Your task to perform on an android device: I am all set to start the workout. Start the full-body workout 7x4 challenge in the Home Workout app.
Image 0: 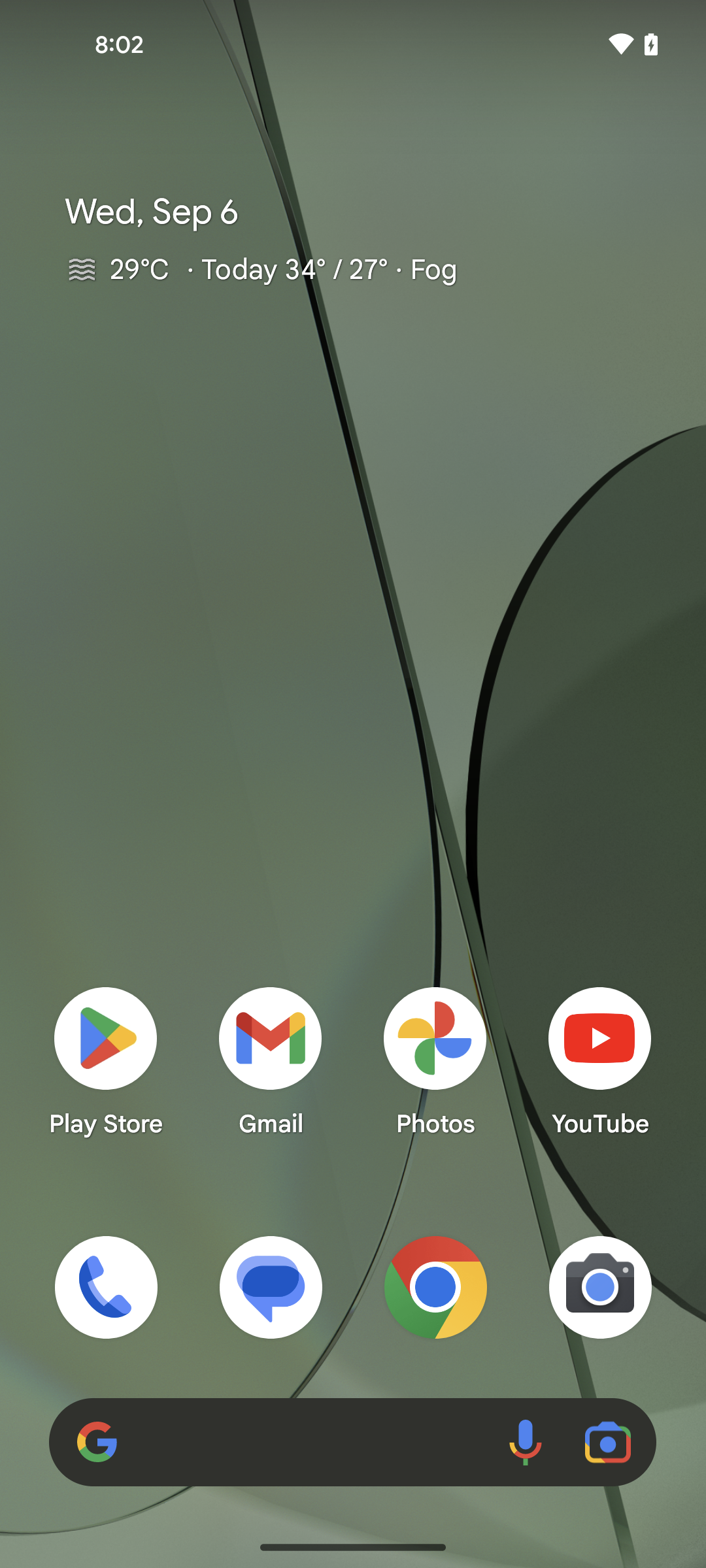
Open the Home Workout app
Step 0: open app "Home Workout"
Image 1: 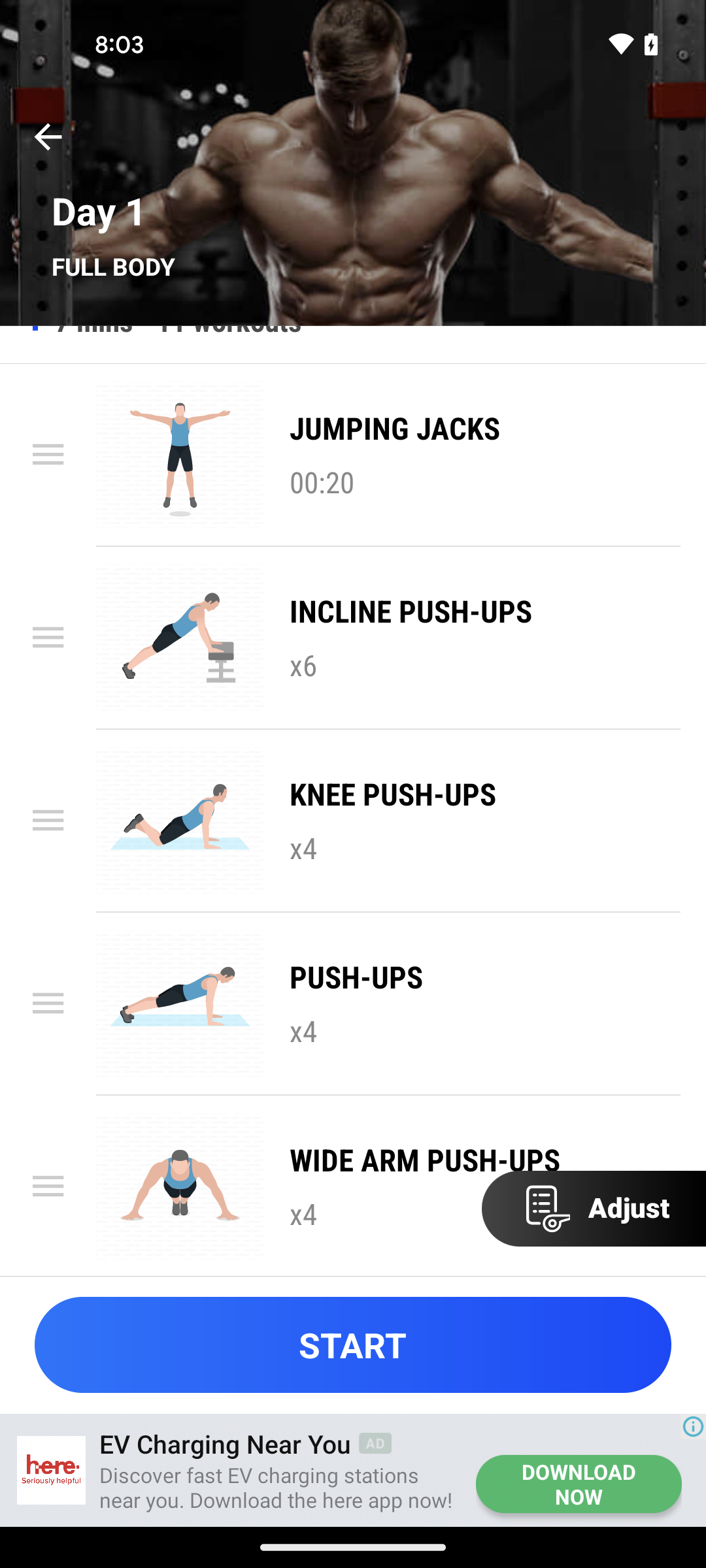
Click on the Start button at the bottom of the screen
Step 1: click (352, 1345)